Your task to perform on an android device: I want to select and create a circle shape and Resize the circle from large to small In the Sketchbook app, 
Image 0: 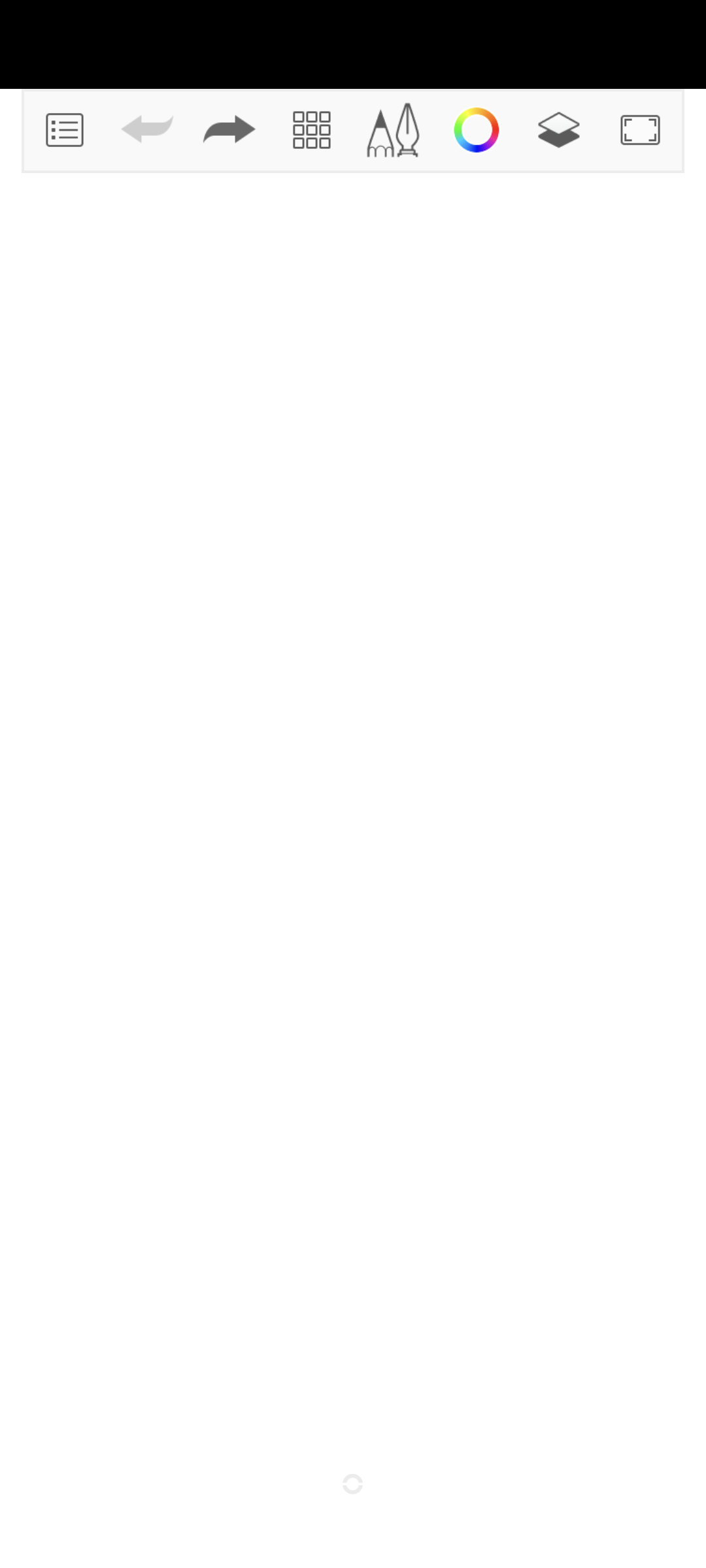
Click on the More icon at the top of the screen
Step 0: click (315, 123)
Image 1: 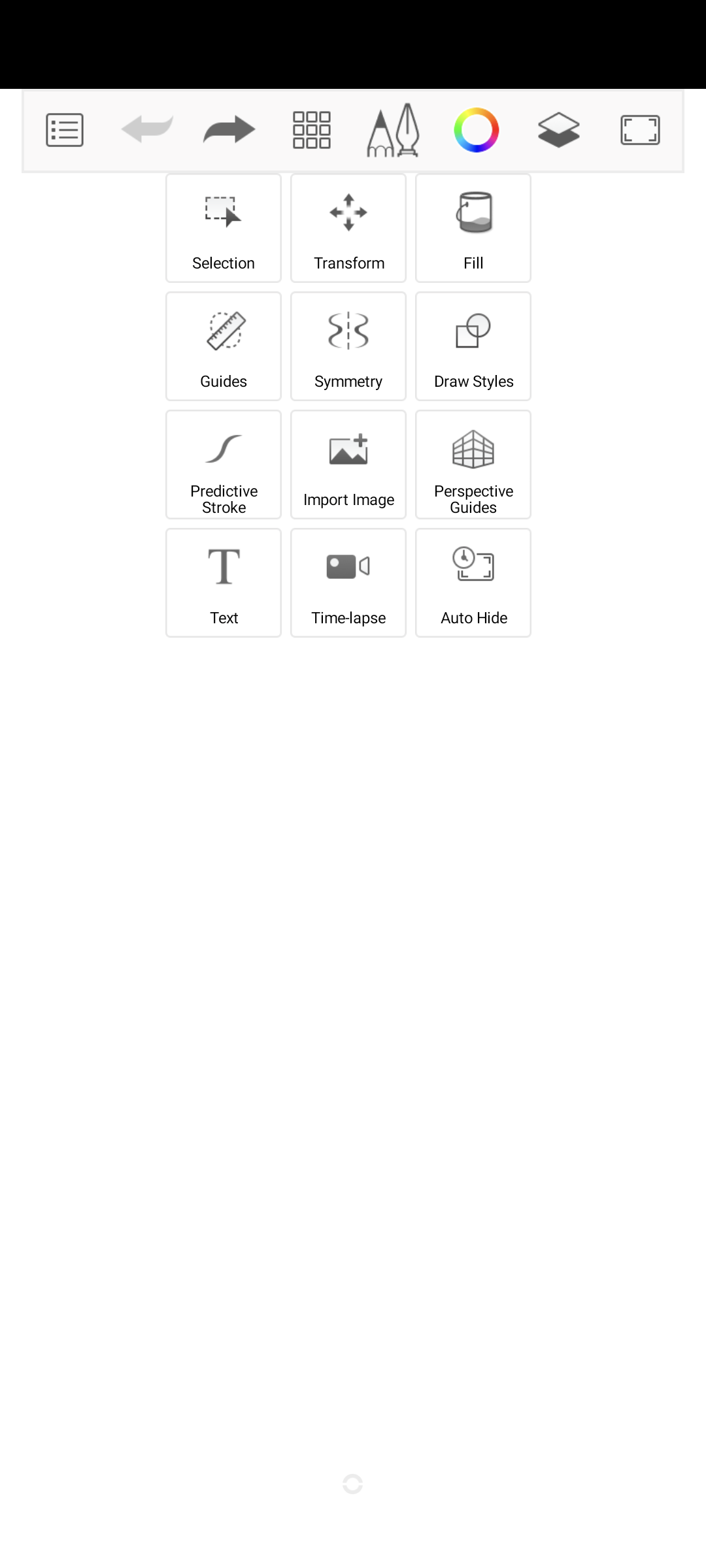
Click on the Draw styles option
Step 1: click (465, 340)
Image 2: 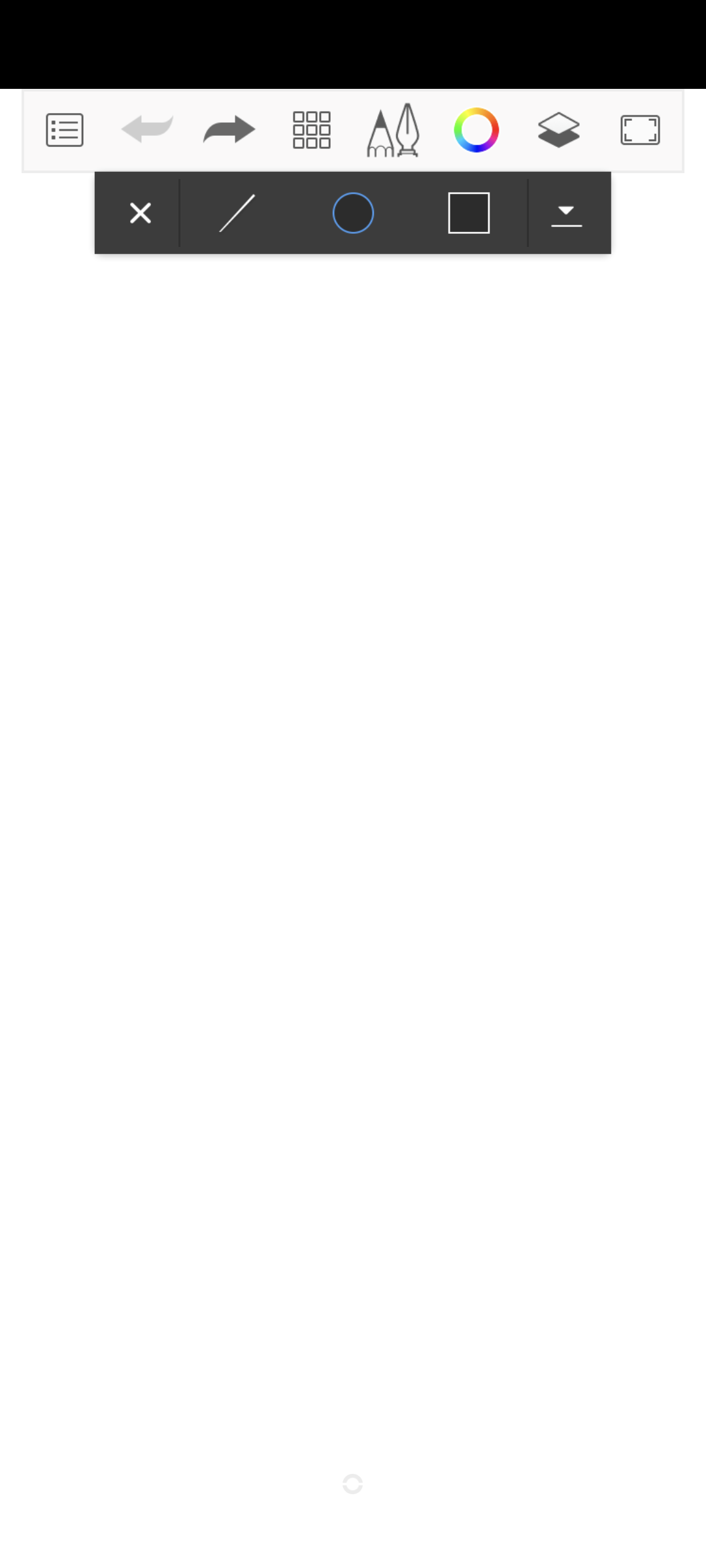
Select the circle shape 
Step 2: click (346, 214)
Image 3: 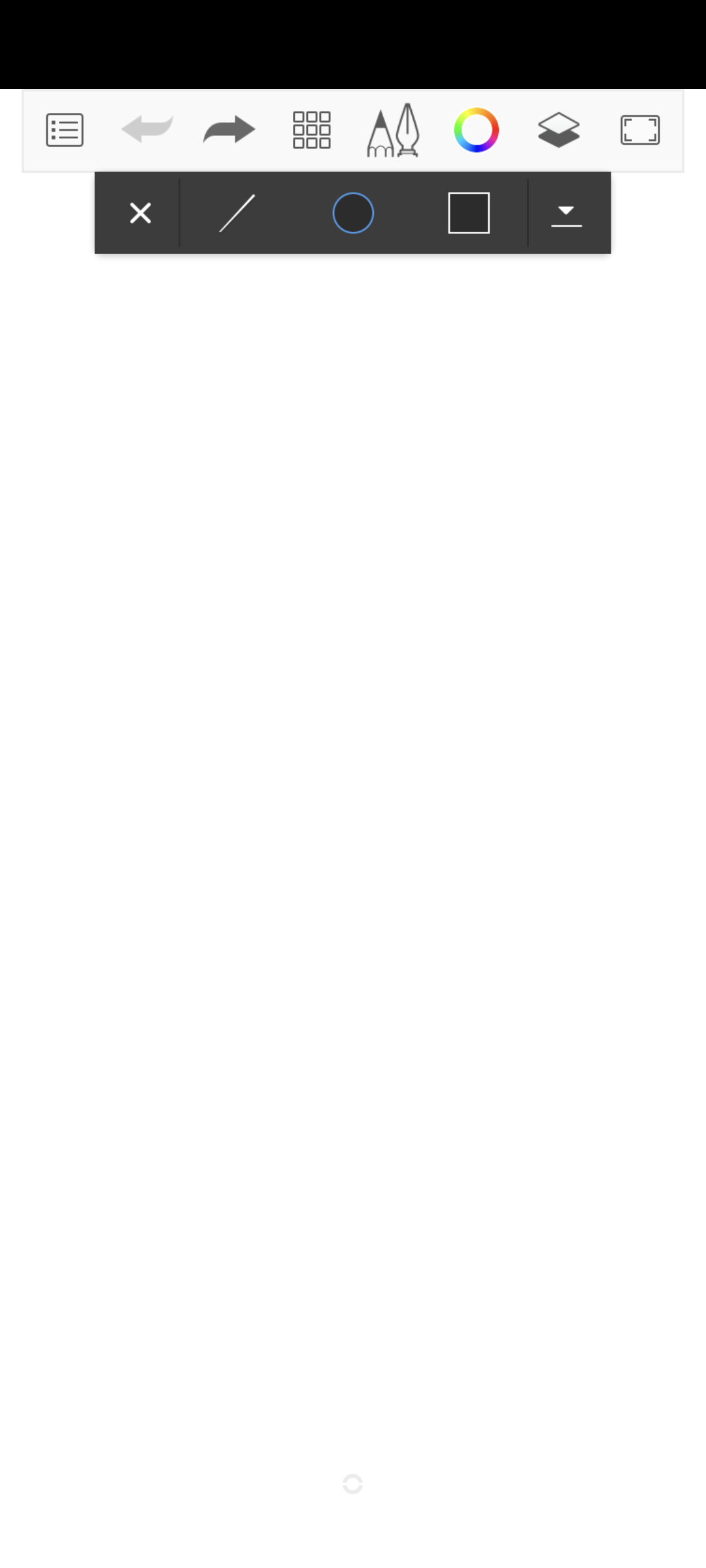
Swipe right on the screen to create a circle
Step 3: scroll left
Image 4: 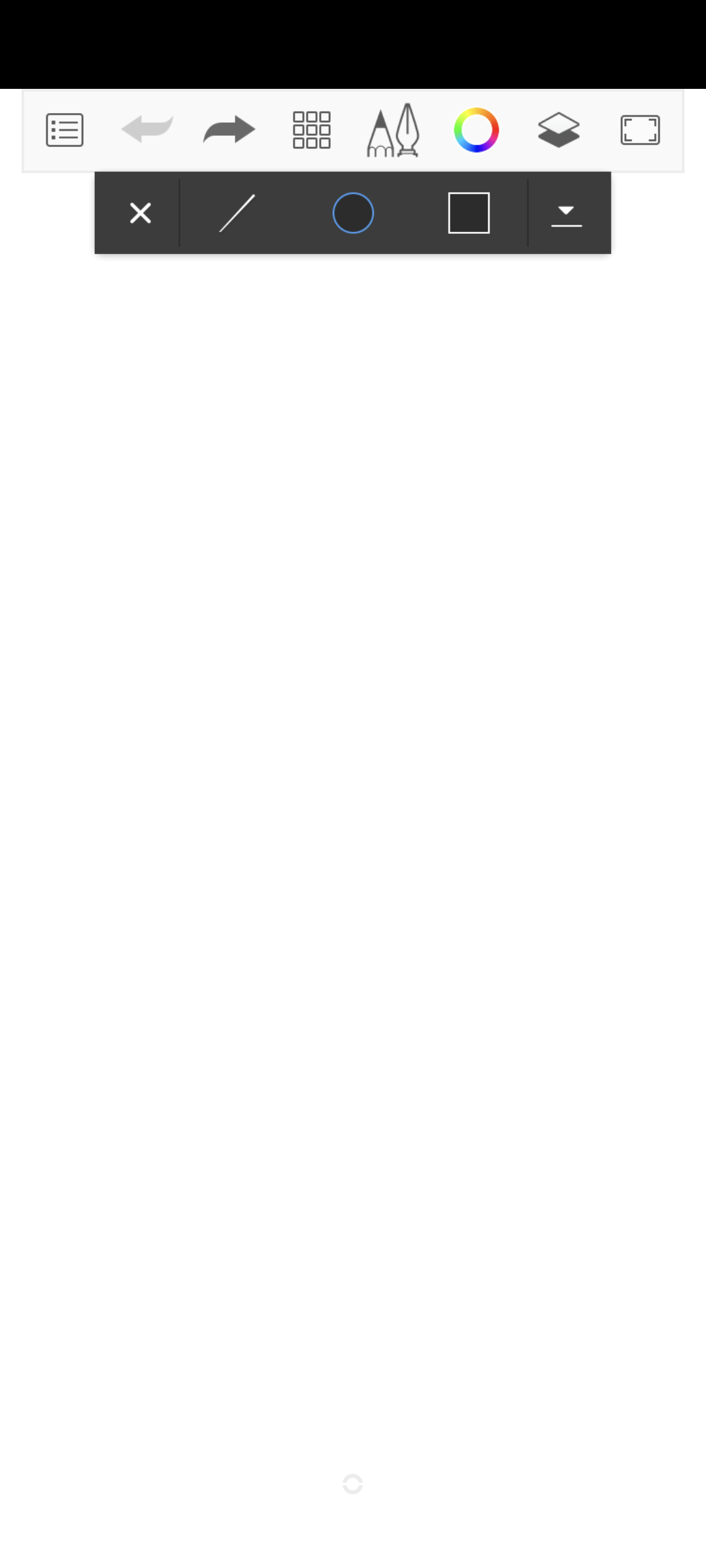
Swipe right on the screen to create a circle
Step 4: wait